Your task to perform on an android device: Open the Adidas  app and read the reviews for  ULTRA 4D
Image 0: 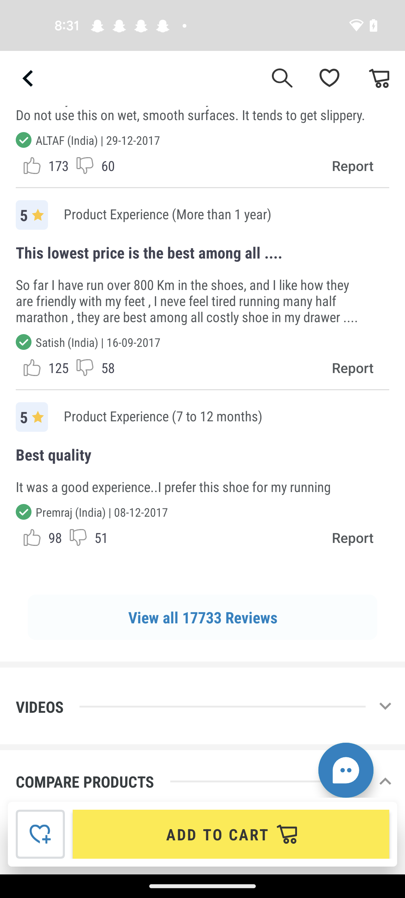
open Adidas app
Step 0: open app "adidas"
Image 2: 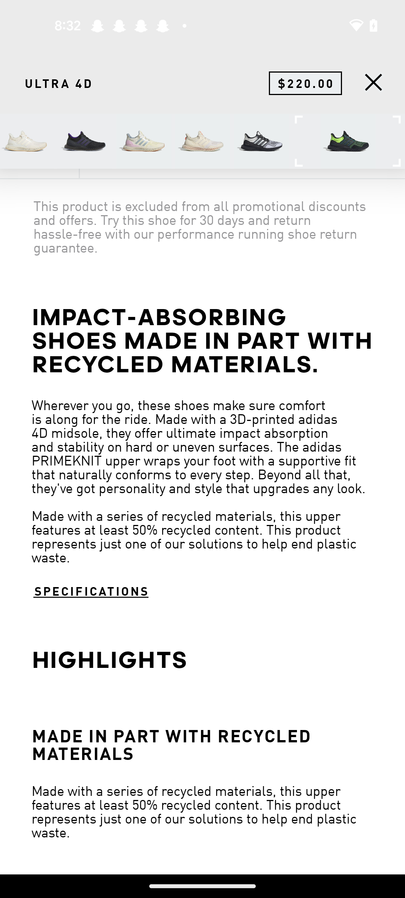
Swipe up to see the reviews options  
Step 2: scroll down
Image 3: 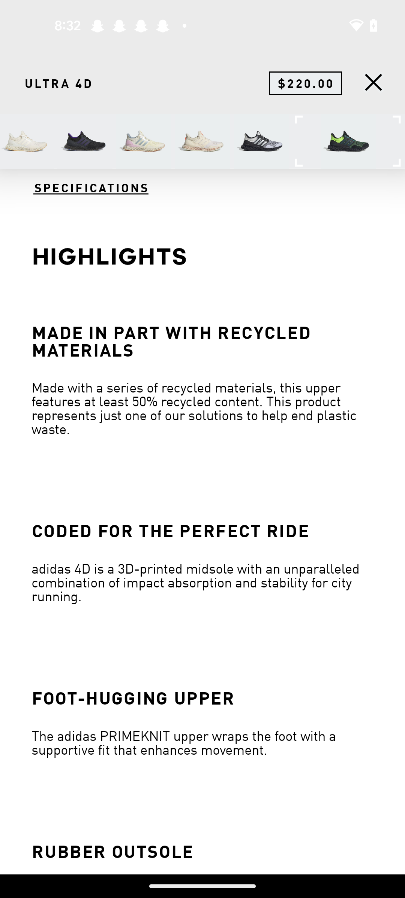
Swipe up to see the reviews options  
Step 3: scroll down
Image 4: 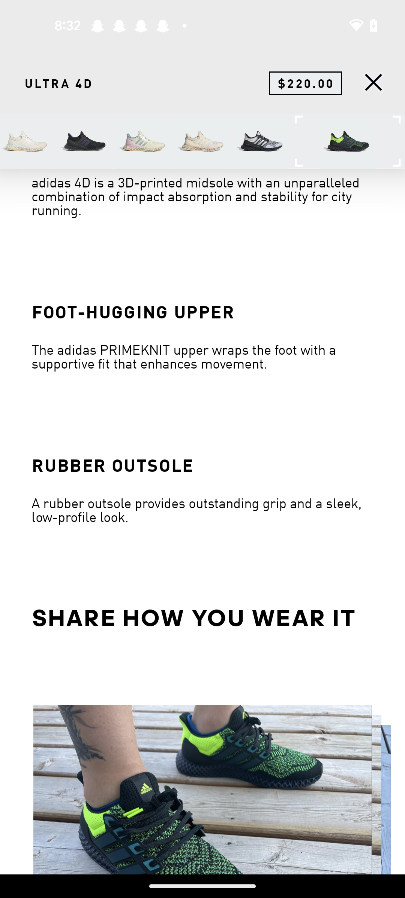
Swipe up to see the reviews options  
Step 4: scroll down
Image 5: 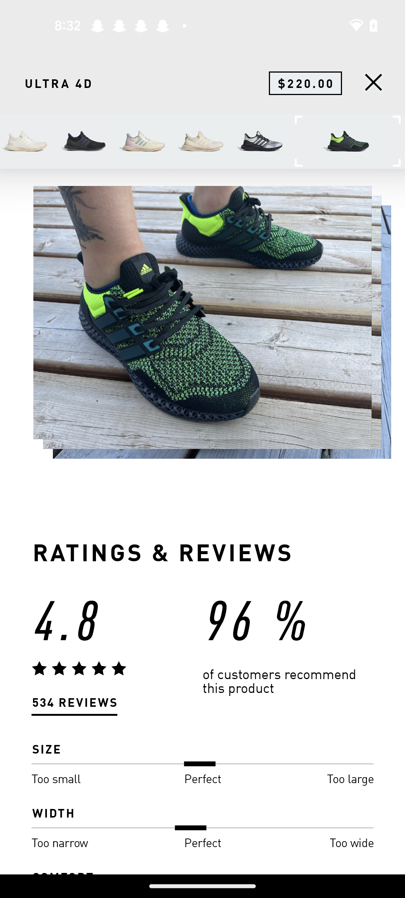
Swipe up to see the reviews options  
Step 5: scroll down